Your task to perform on an android device: Share the "The Launch" video on the gmail account of Natalie.larson1998@gmail.com.
Image 0: 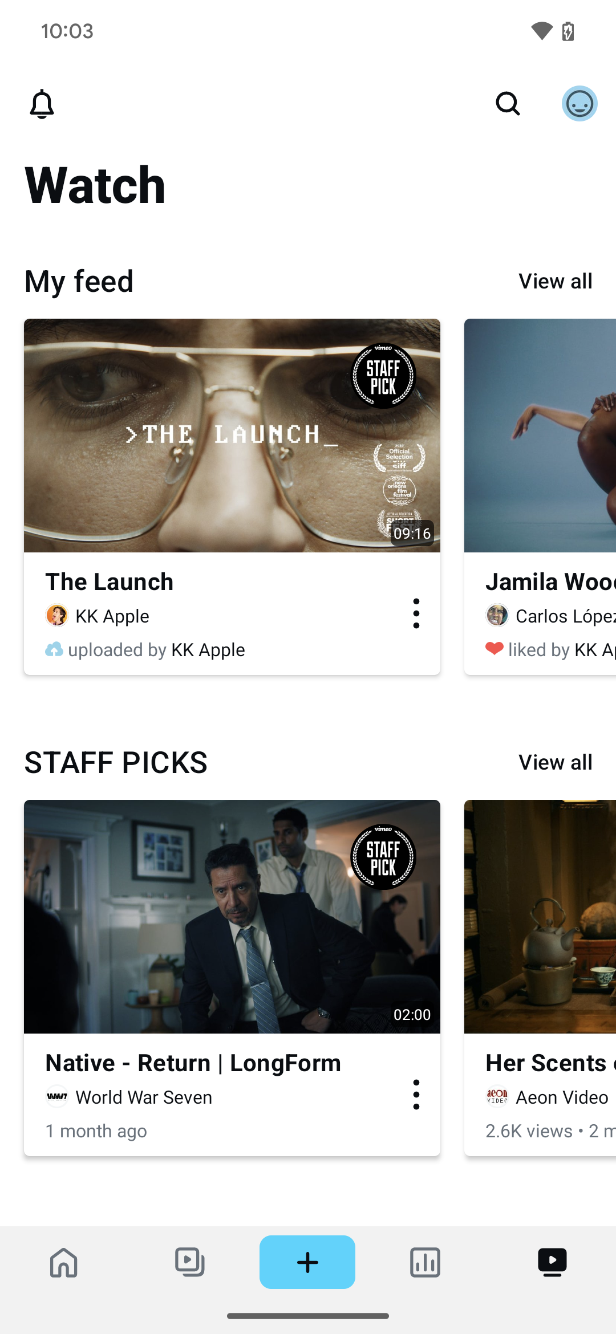
Click on the three dots of the Video " The Launch".
Step 0: click (416, 613)
Image 1: 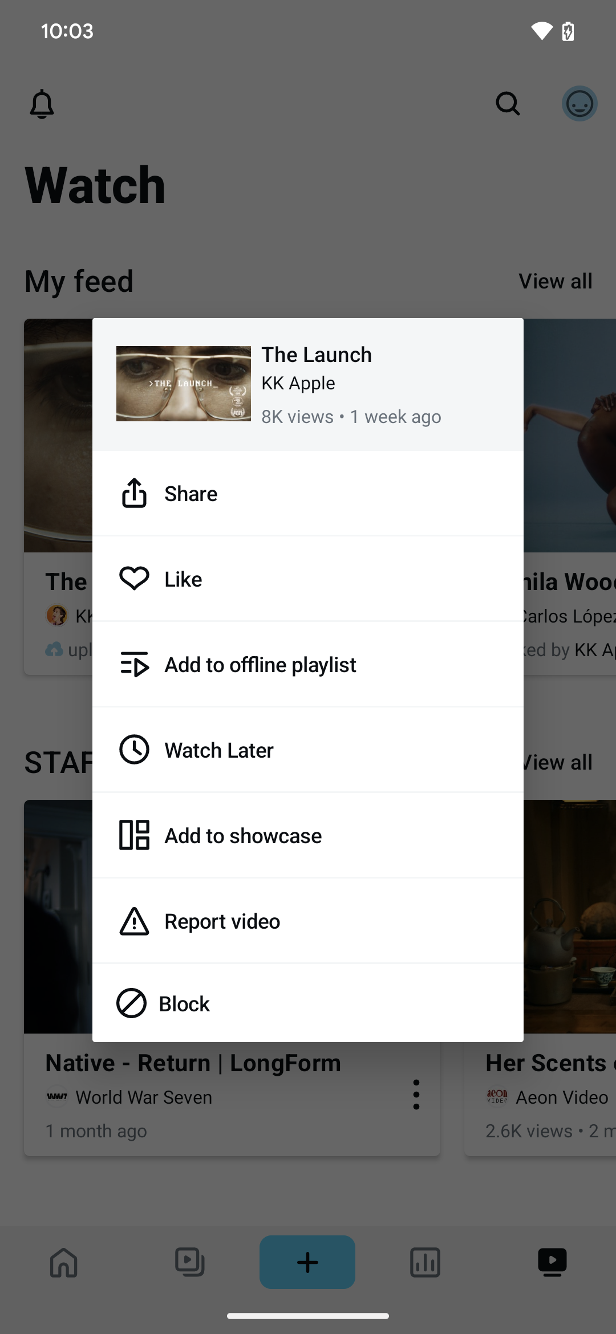
Click on the share button.
Step 1: click (308, 493)
Image 2: 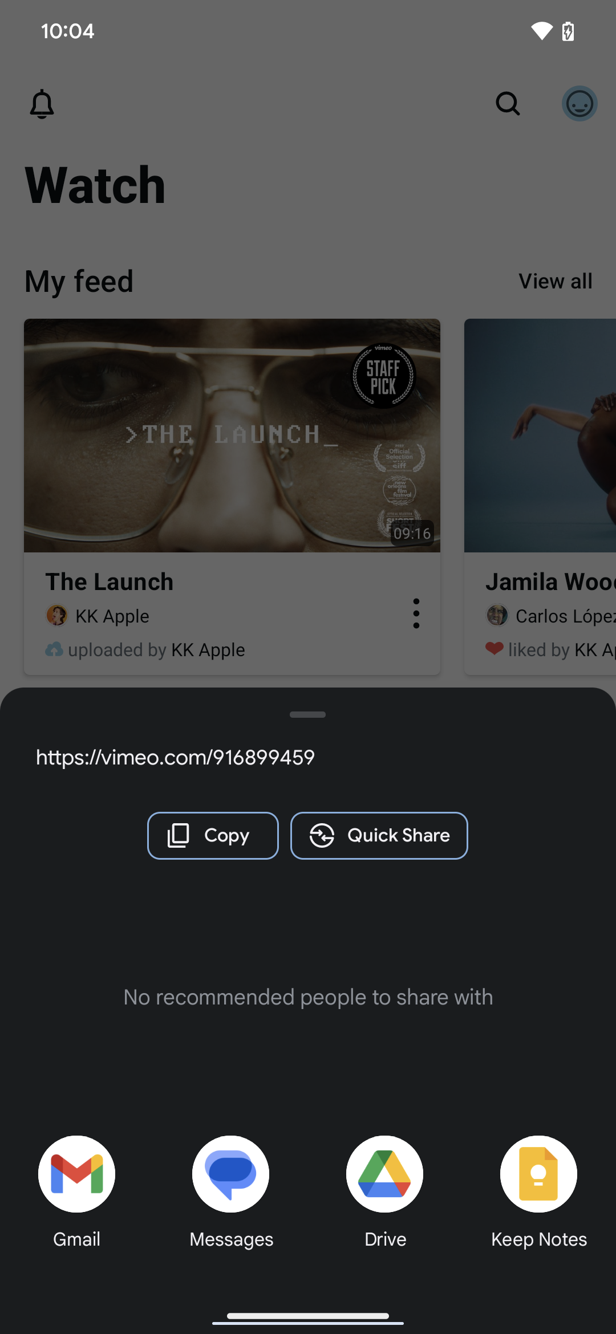
Click on the Gmail icon.
Step 2: click (78, 1180)
Image 3: 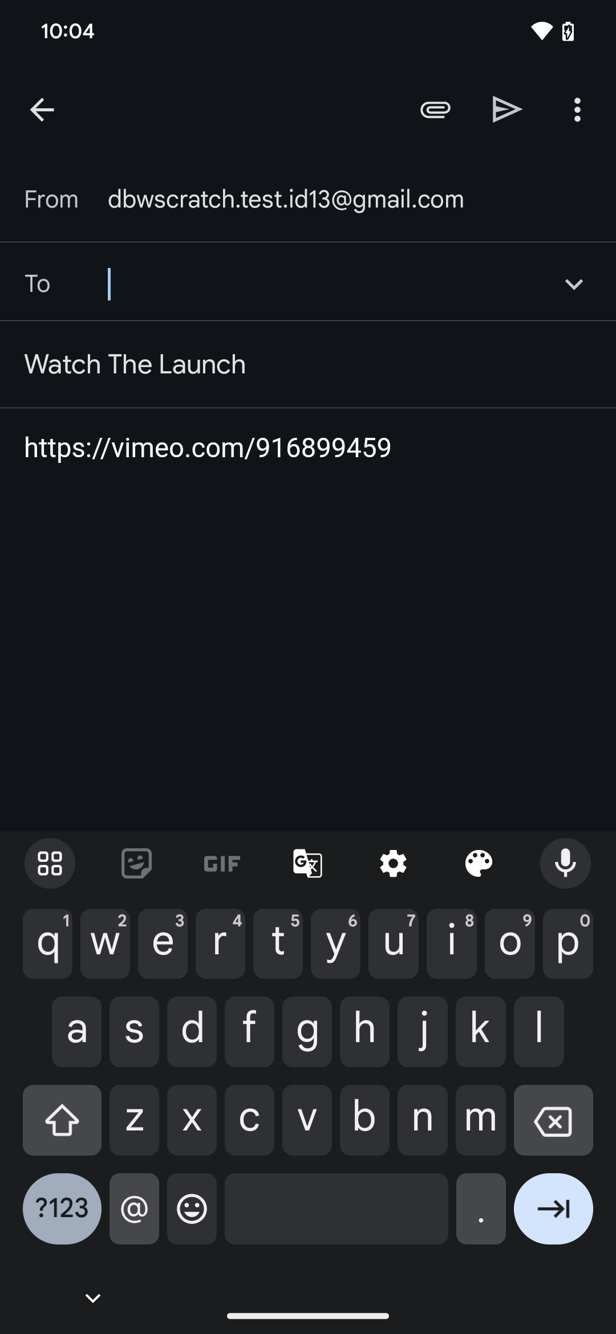
Type " Natalie.larson1998@gmail.com" in the To input box.
Step 3: type "Natalie.larson1998@gmail.com"
Image 4: 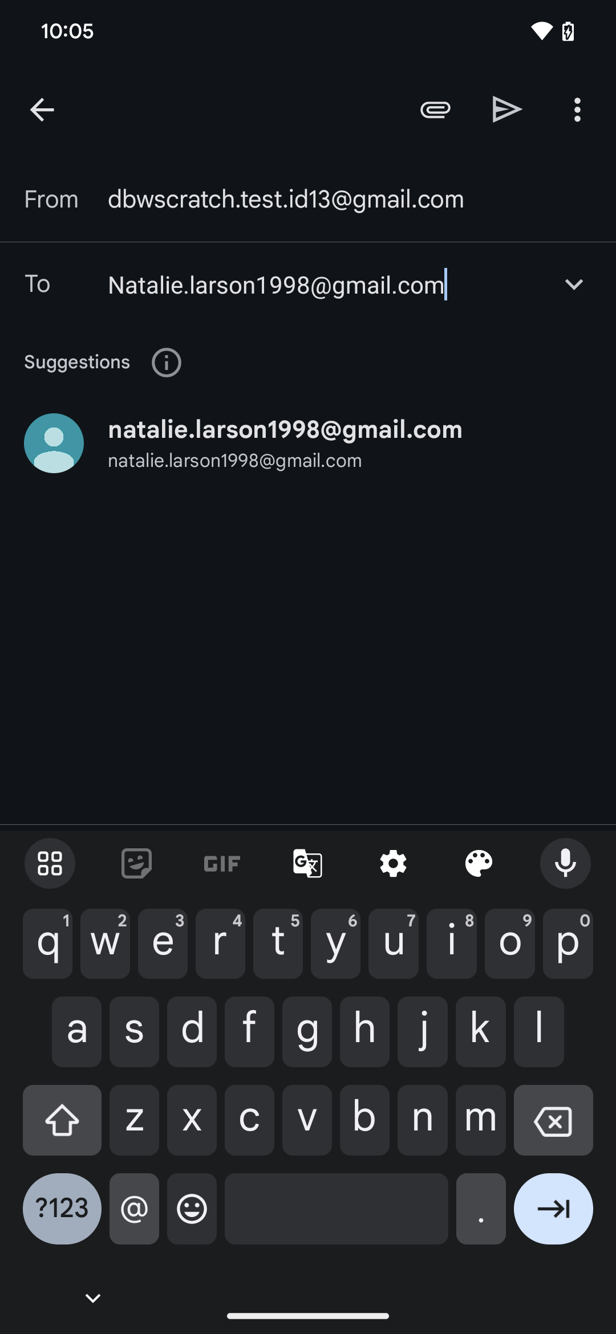
Click on the share button.
Step 4: click (508, 109)